Your task to perform on an android device: open the Solid Explorer app and move the Alarms folder to Documents folder 
Image 0: 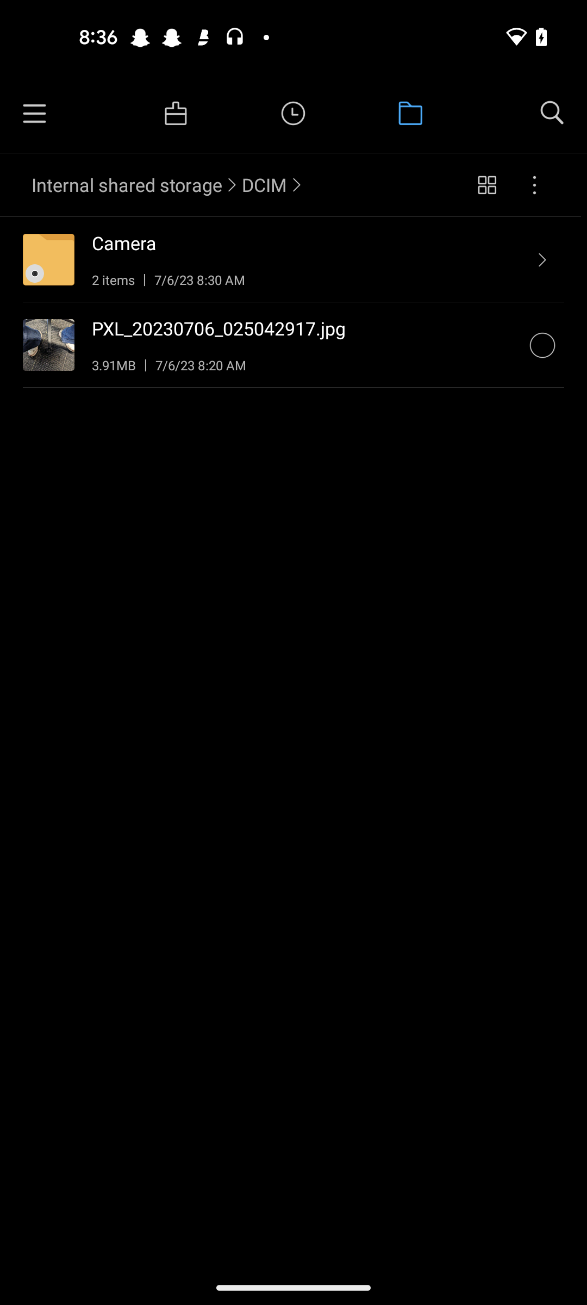
open Solid Explorer app
Step 0: open app "Solid Explorer"
Image 1: 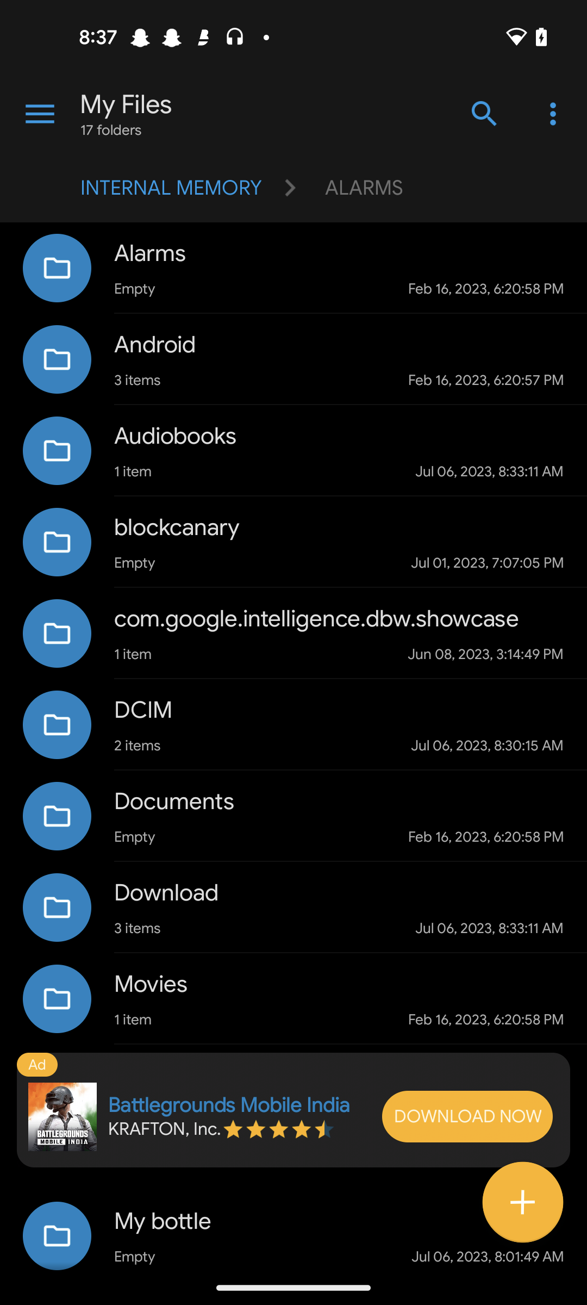
Click on the Alarms folder
Step 1: click (57, 268)
Image 2: 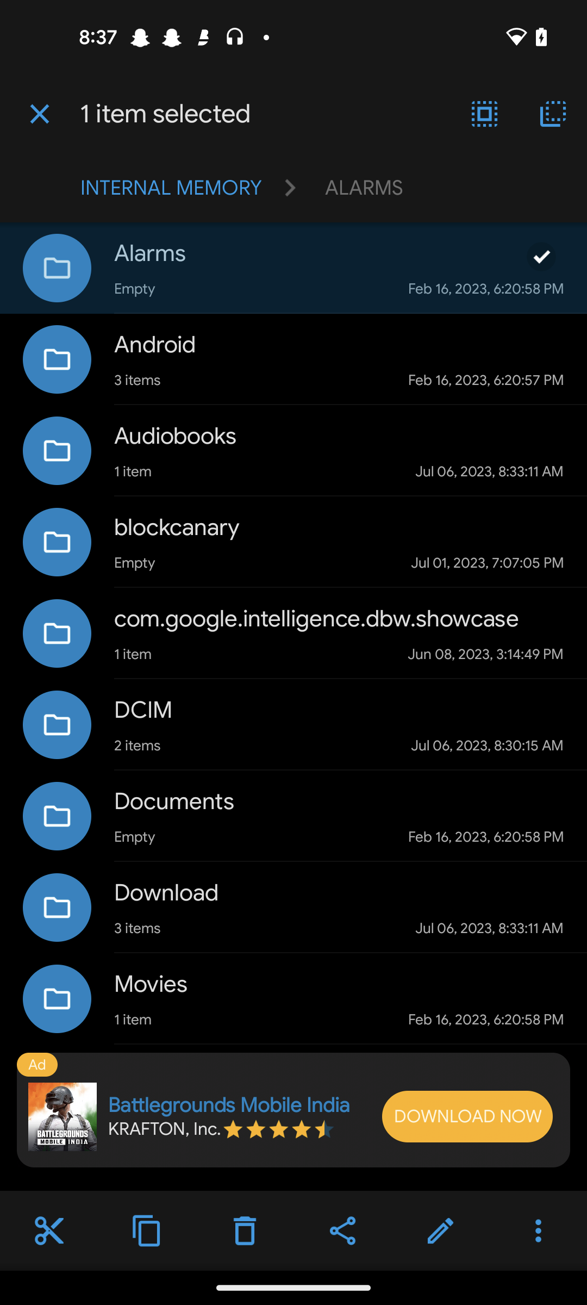
Click on the Cut icon
Step 2: click (57, 1236)
Image 3: 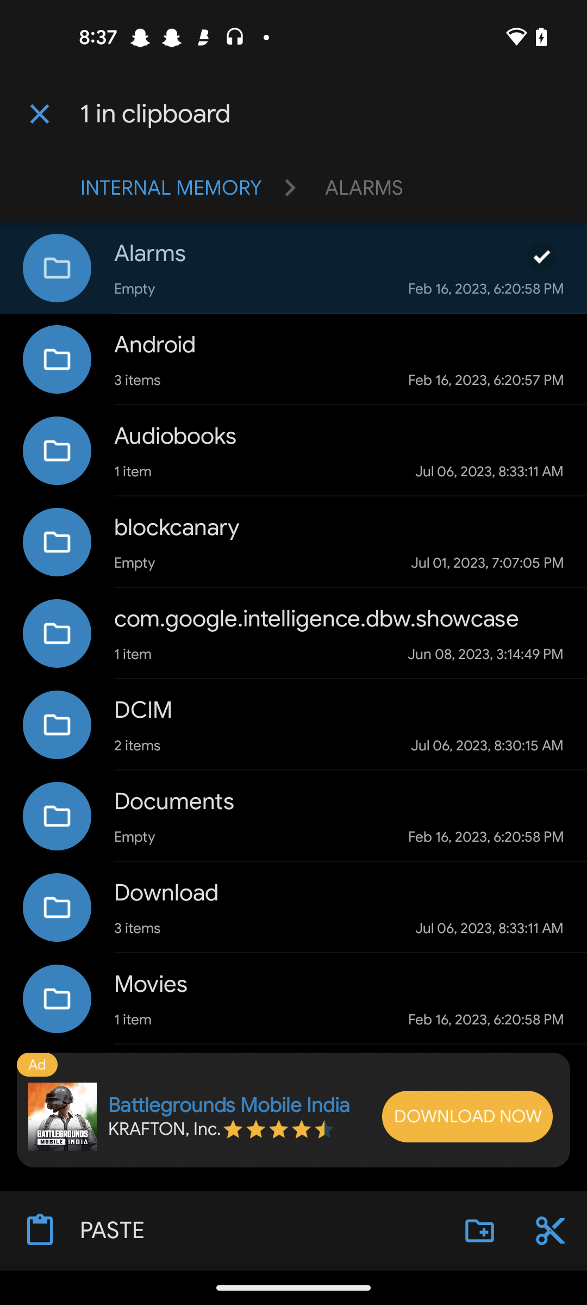
Click on the Download folder 
Step 3: click (293, 908)
Image 4: 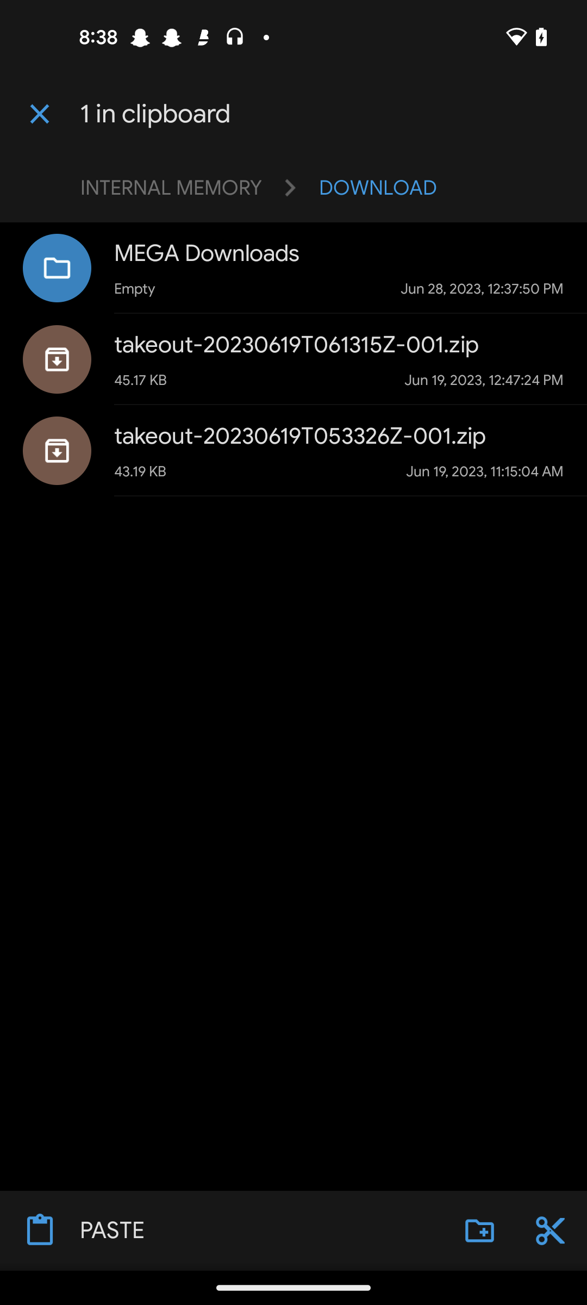
Click on the Paste icon 
Step 4: click (222, 1231)